Your task to perform on an android device:  Open the CruiseMapper app and search for the ACL American Eagle.
Image 0: 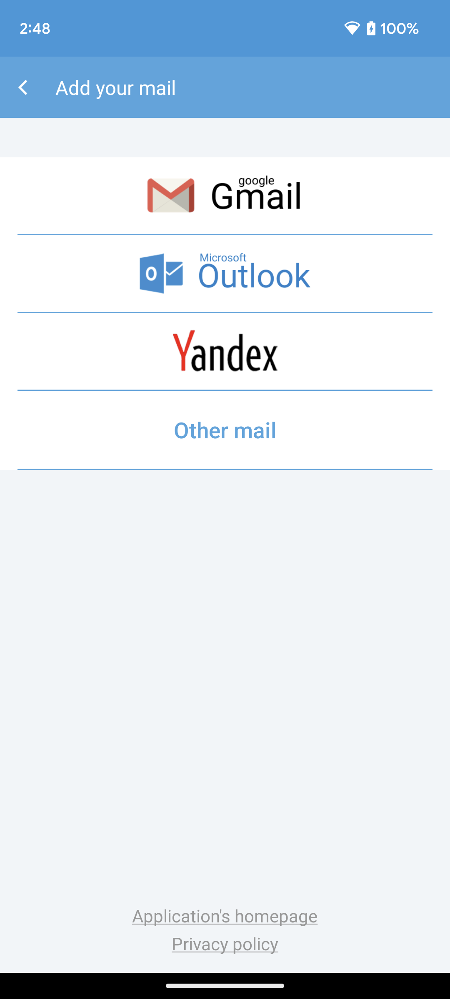
Open CruiseMapper app
Step 0: open app "CruiseMapper"
Image 3: 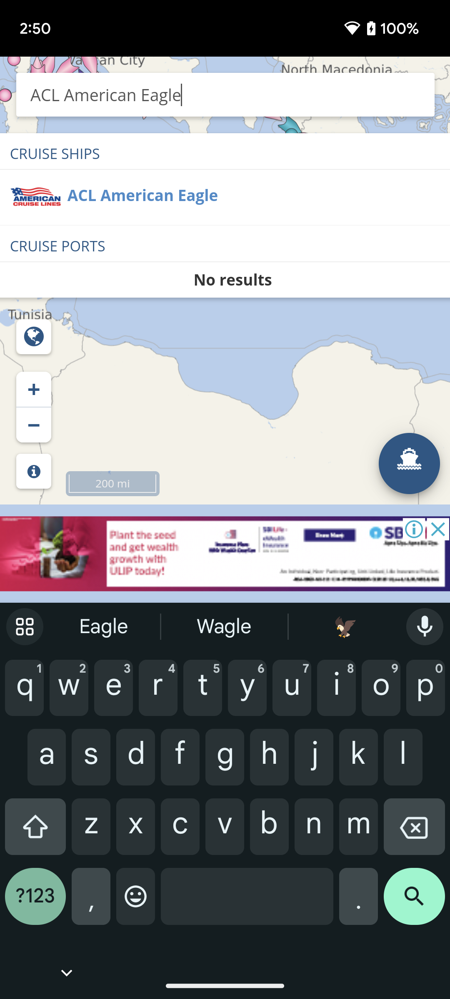
Click on the first suggested result
Step 3: click (142, 195)